Your task to perform on an android device: My boss gave me an update about the urgent meeting.The meeting will be held after 10 minutes. Snooze the current notification alarm with the title of Urgent meeting
Image 0: 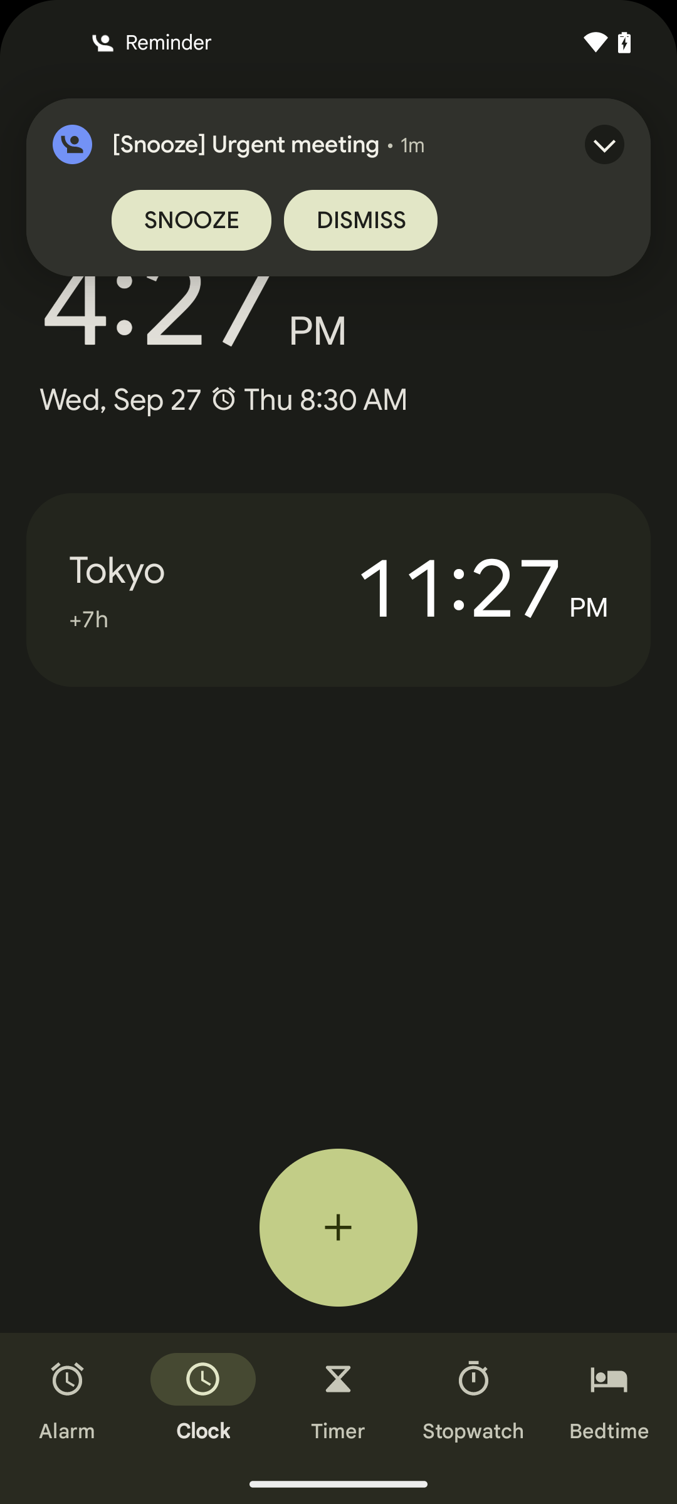
Click on the snooze button at the notified alarm
Step 0: click (191, 220)
Image 1: 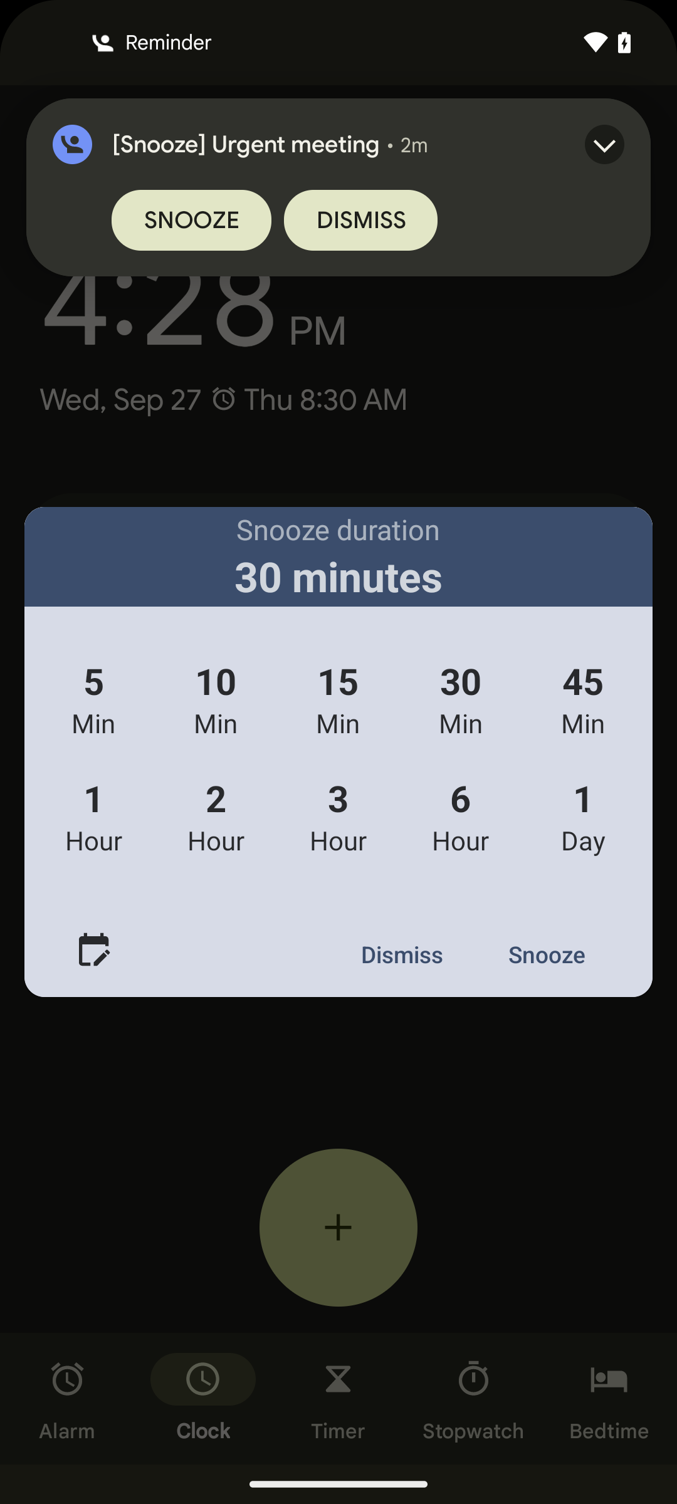
Click on the 10 Minutes 
Step 1: click (216, 681)
Image 2: 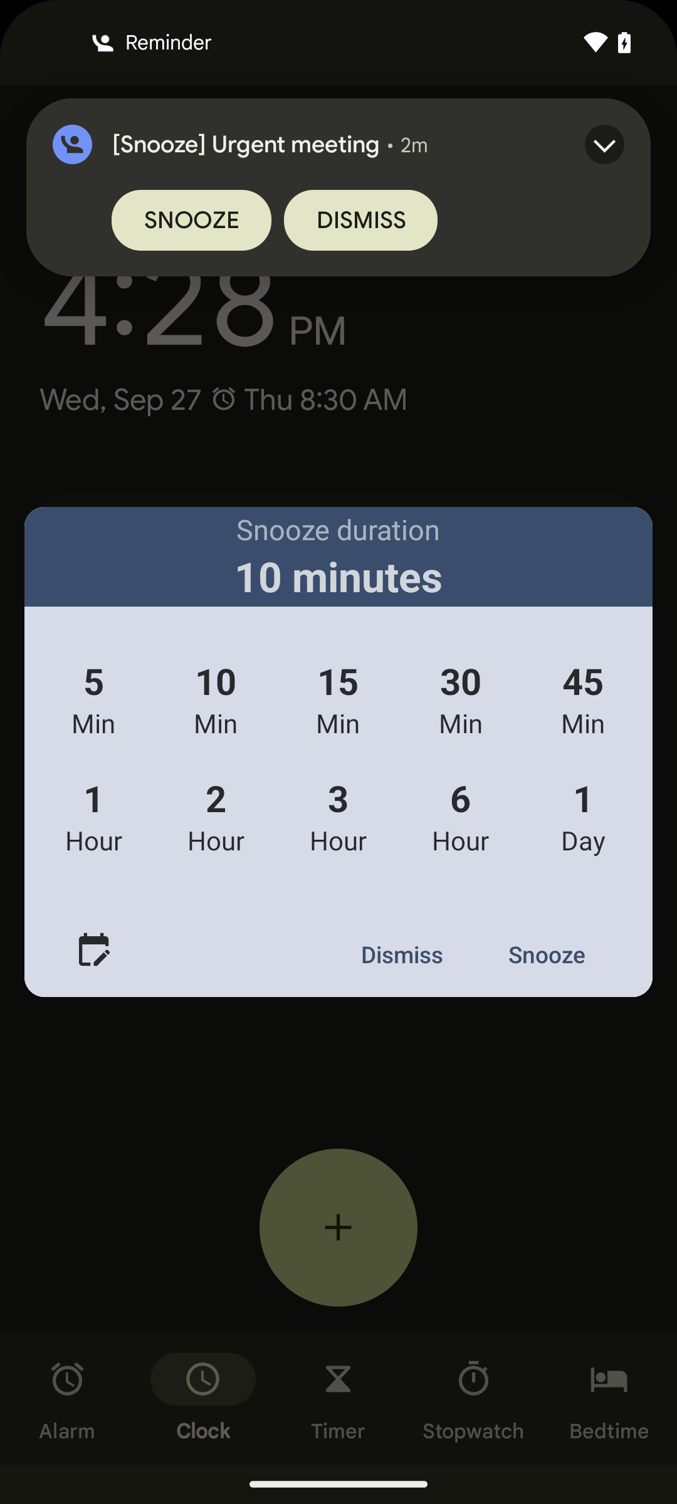
Click on the Snooze next to Dismiss
Step 2: click (547, 954)
Image 3: 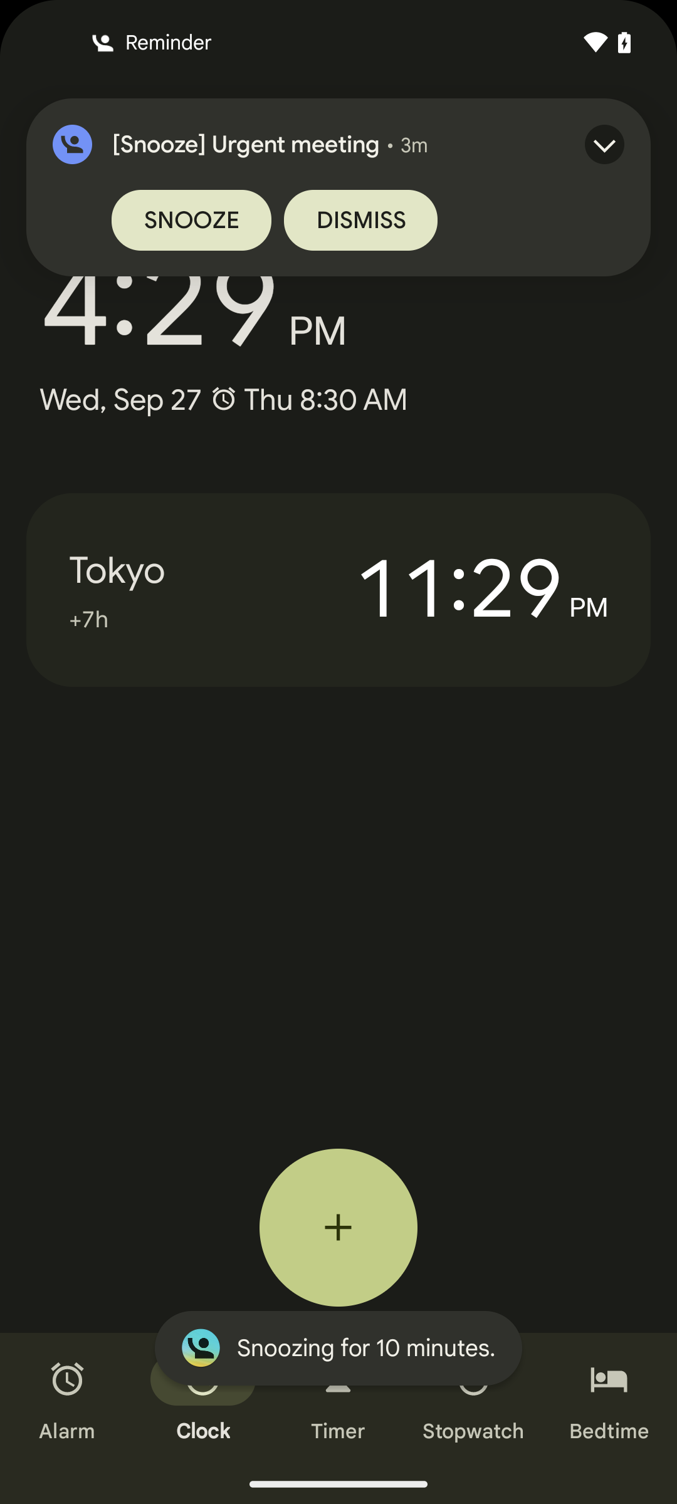
Click on the Snooze next to Dismiss
Step 3: wait